Your task to perform on an android device: Go to the Central Park Trail, tap on the share option, select photos, and share the hike by message.
Image 0: 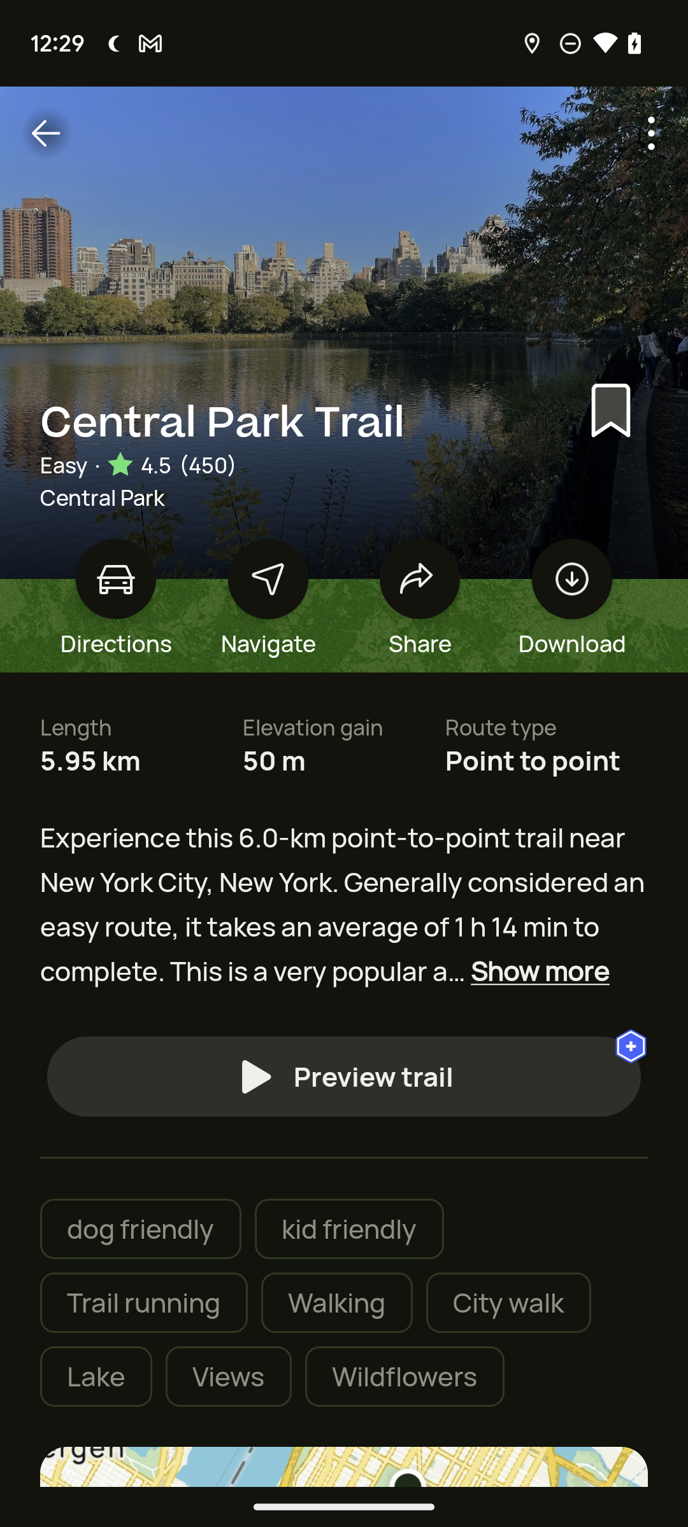
Click on the Share option 
Step 0: click (415, 609)
Image 1: 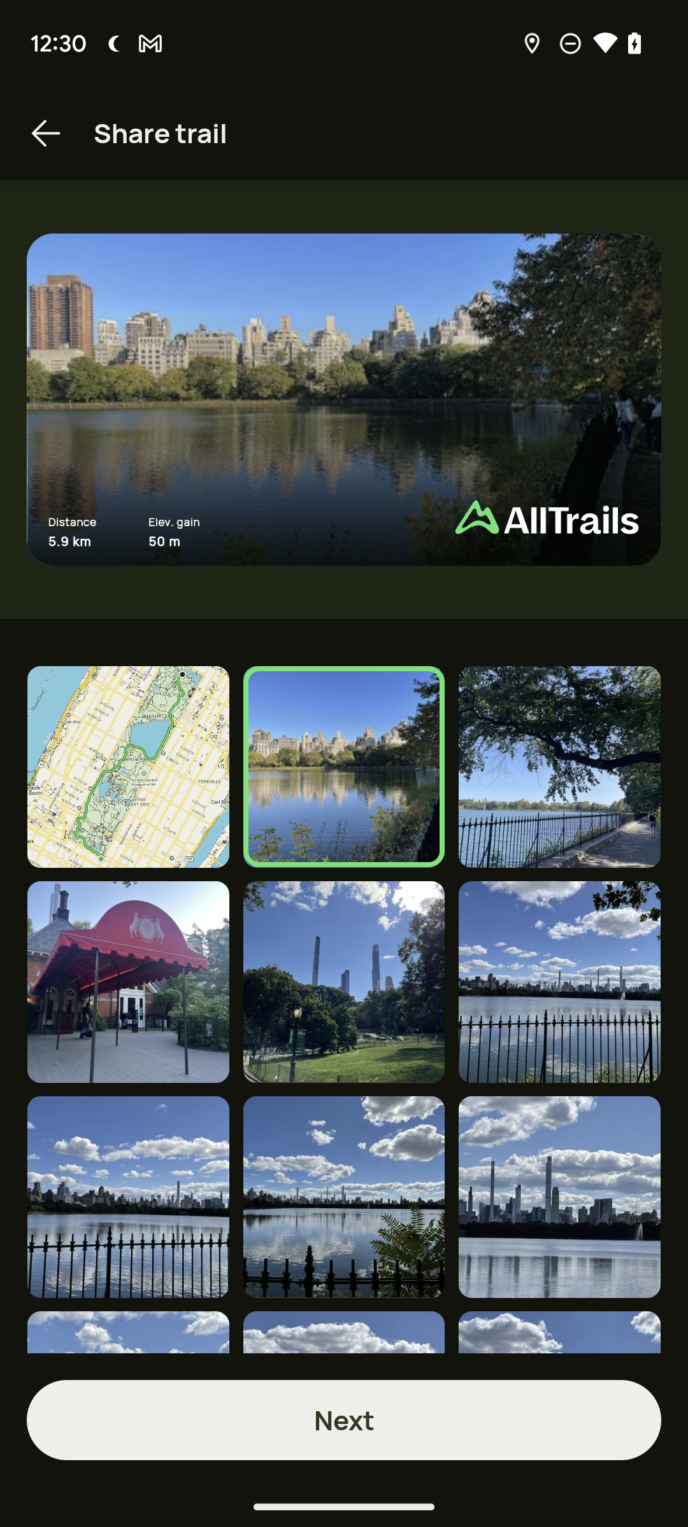
Click on the third picture below the All Trails option on the left side of the screen
Step 1: click (559, 767)
Image 2: 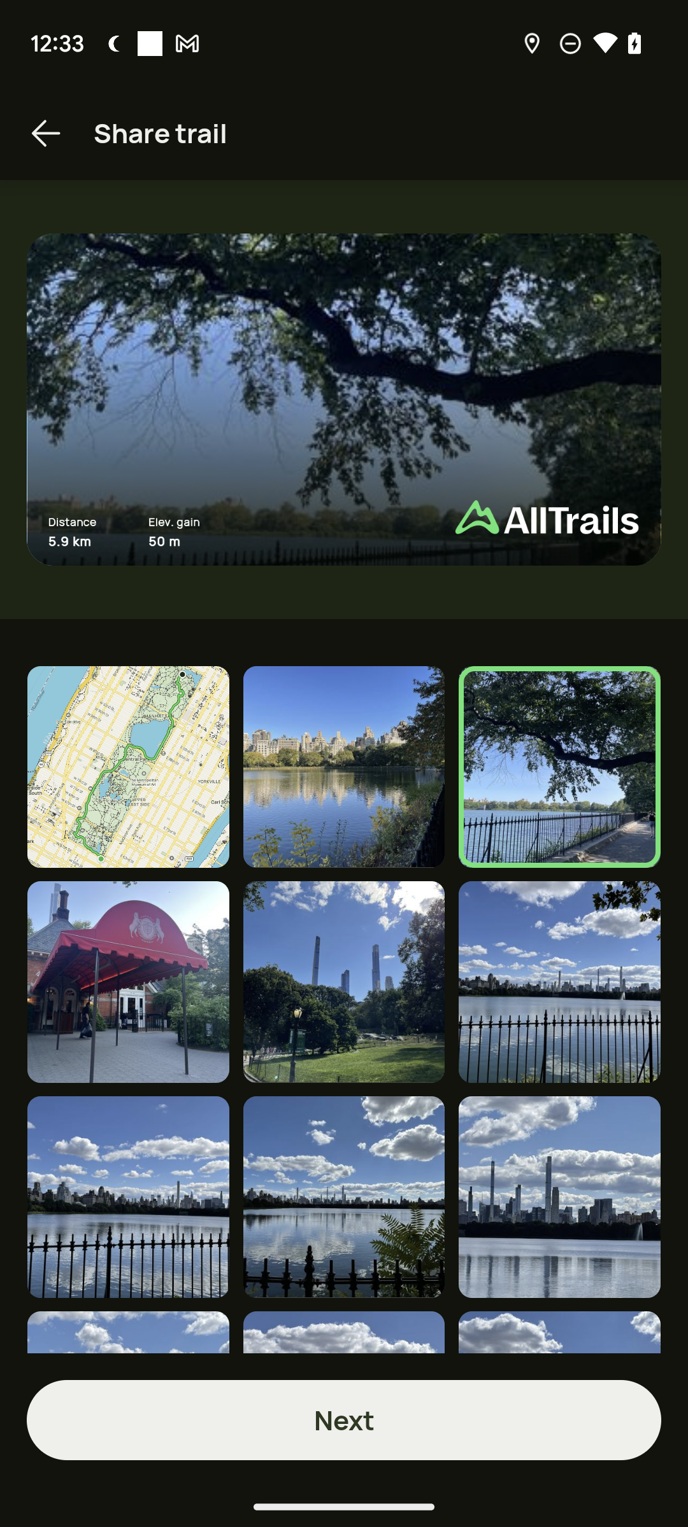
Click on the third picture below the All Trails option on the left side of the screen
Step 2: click (563, 763)
Image 3: 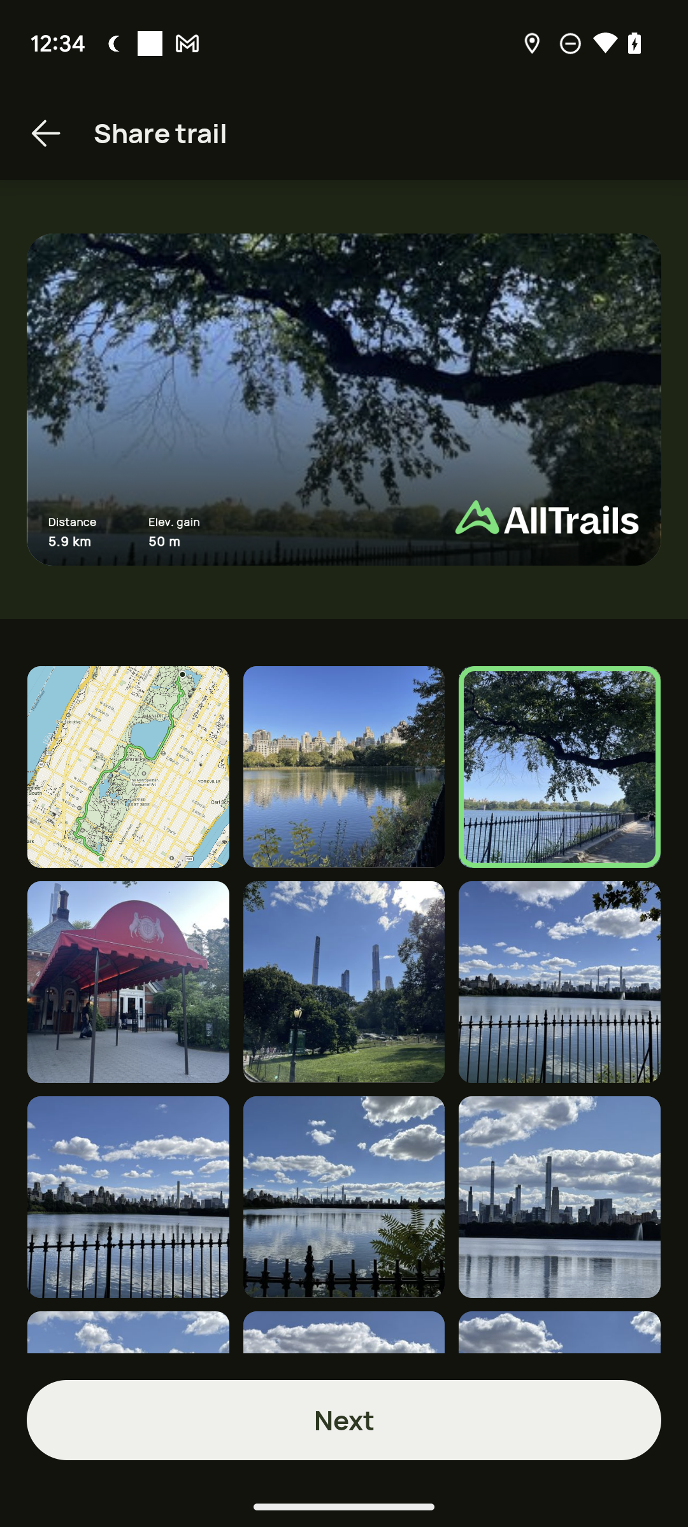
Click on the Next option at the bottom of the screen
Step 3: click (344, 1420)
Image 4: 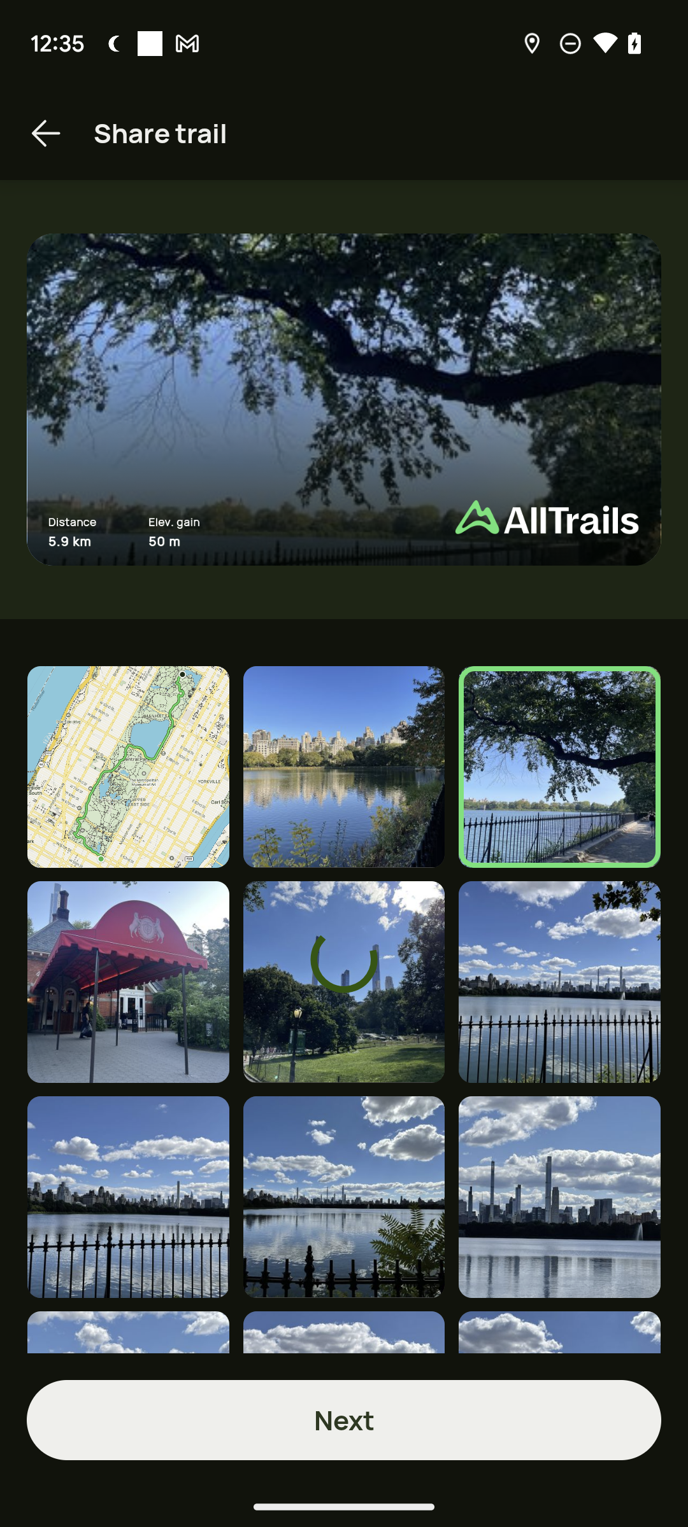
Click on the Next option at the bottom of the screen
Step 4: wait
Image 6: 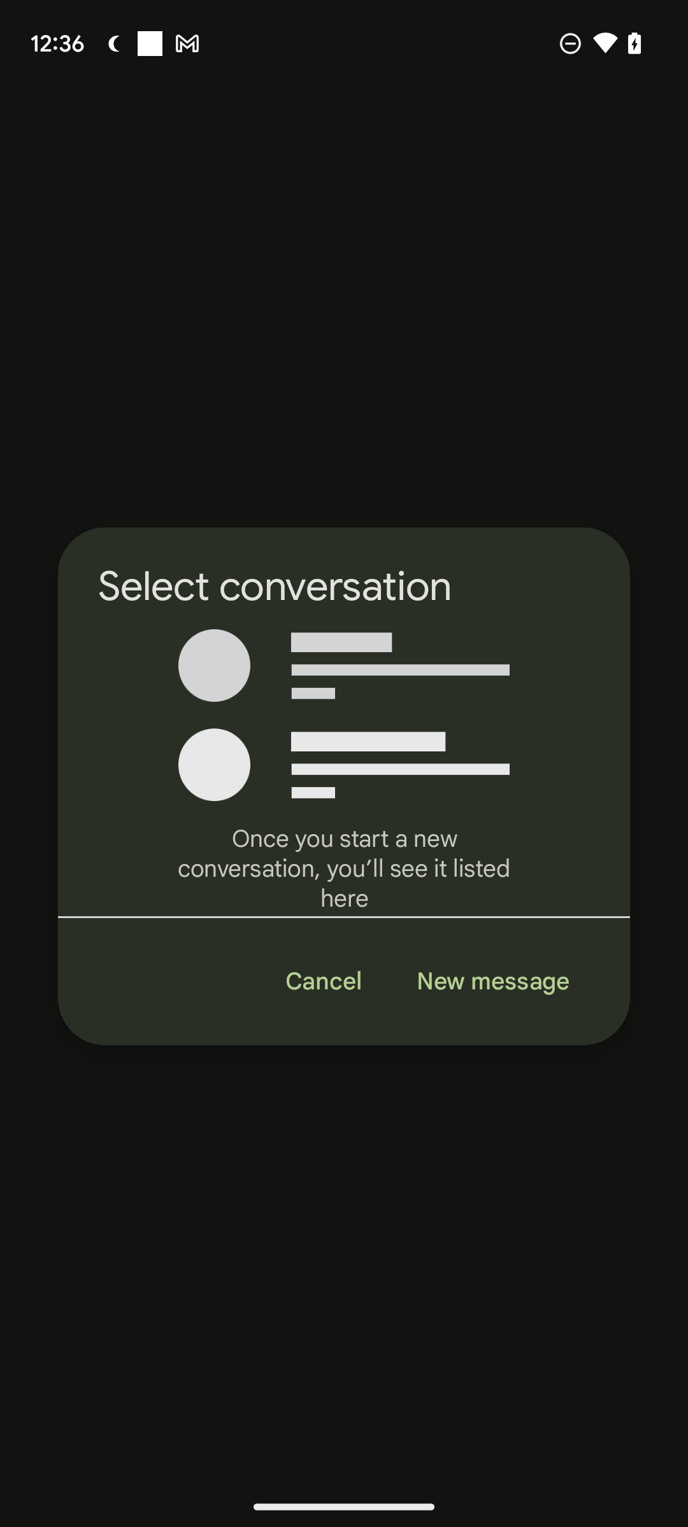
Click on New message
Step 6: click (492, 982)